Your task to perform on an android device: My vision is deteriorating. In the All Recipes Cookbook app, I wish to change the System default setting to light mode.
Image 0: 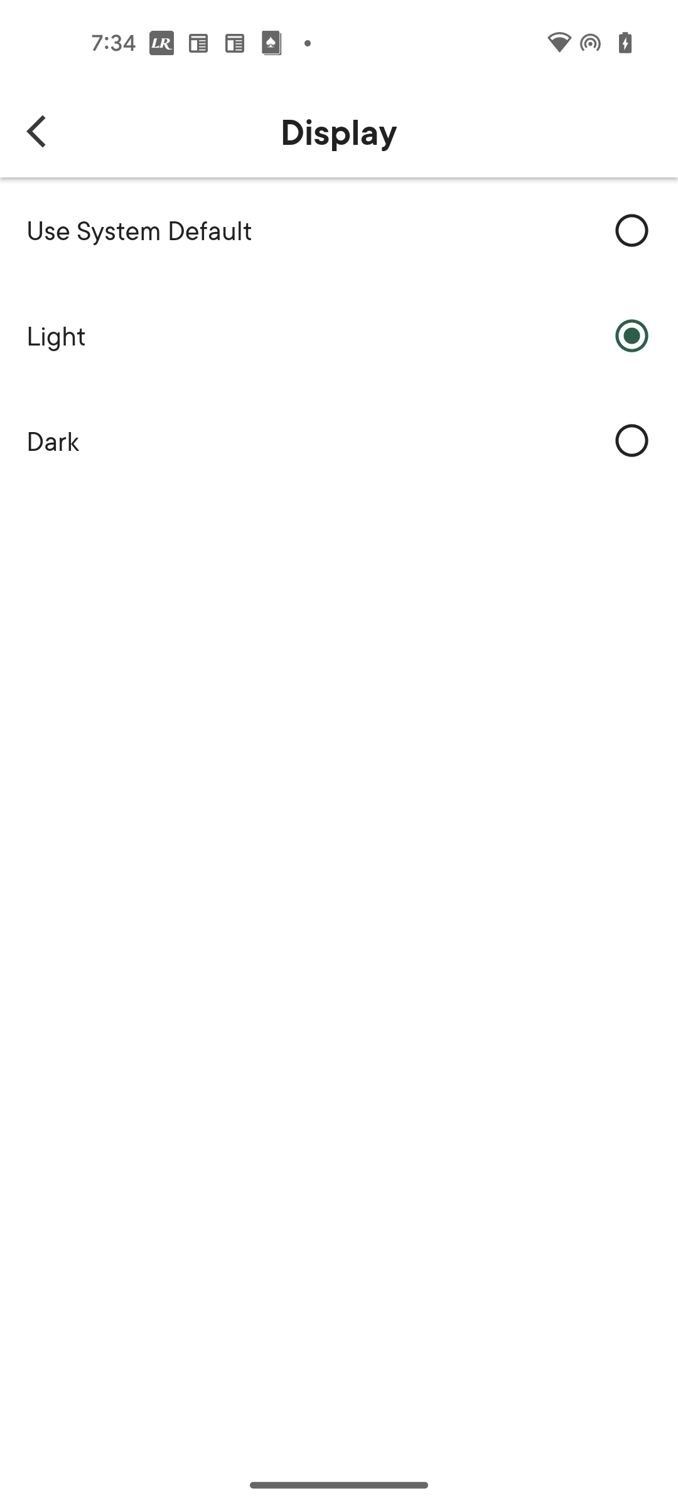
Open the All Recipes Cookbook app
Step 0: open app "All Recipes Cookbook"
Image 1: 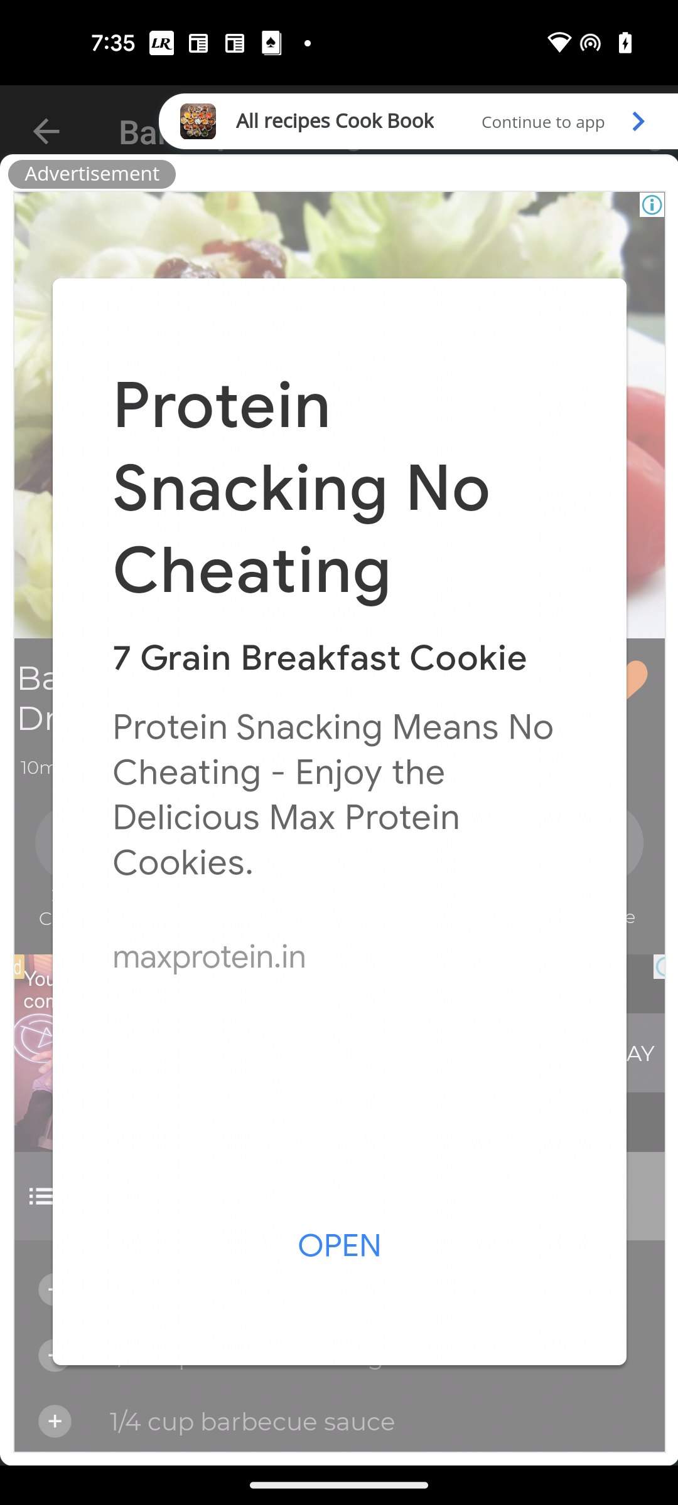
Click on Continue to app
Step 1: click (531, 121)
Image 4: 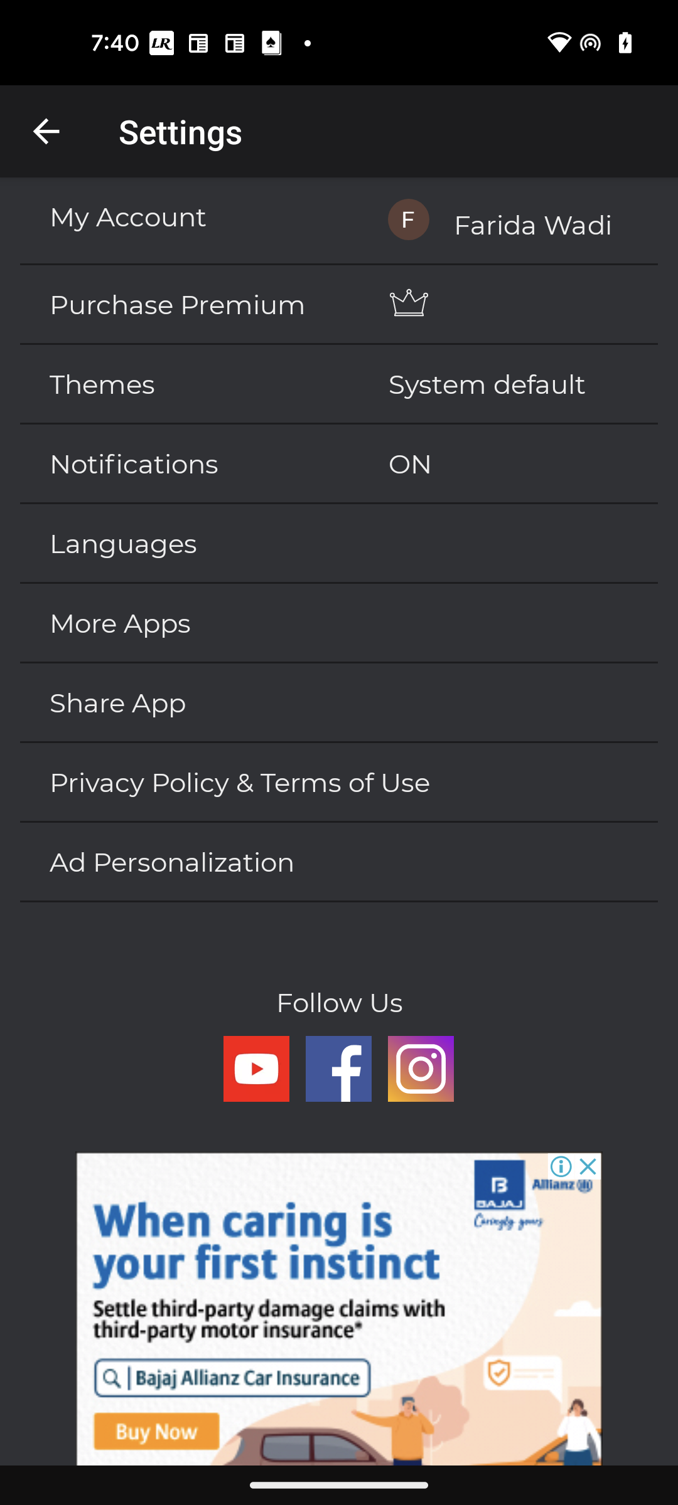
Click on System default option
Step 4: click (533, 384)
Image 6: 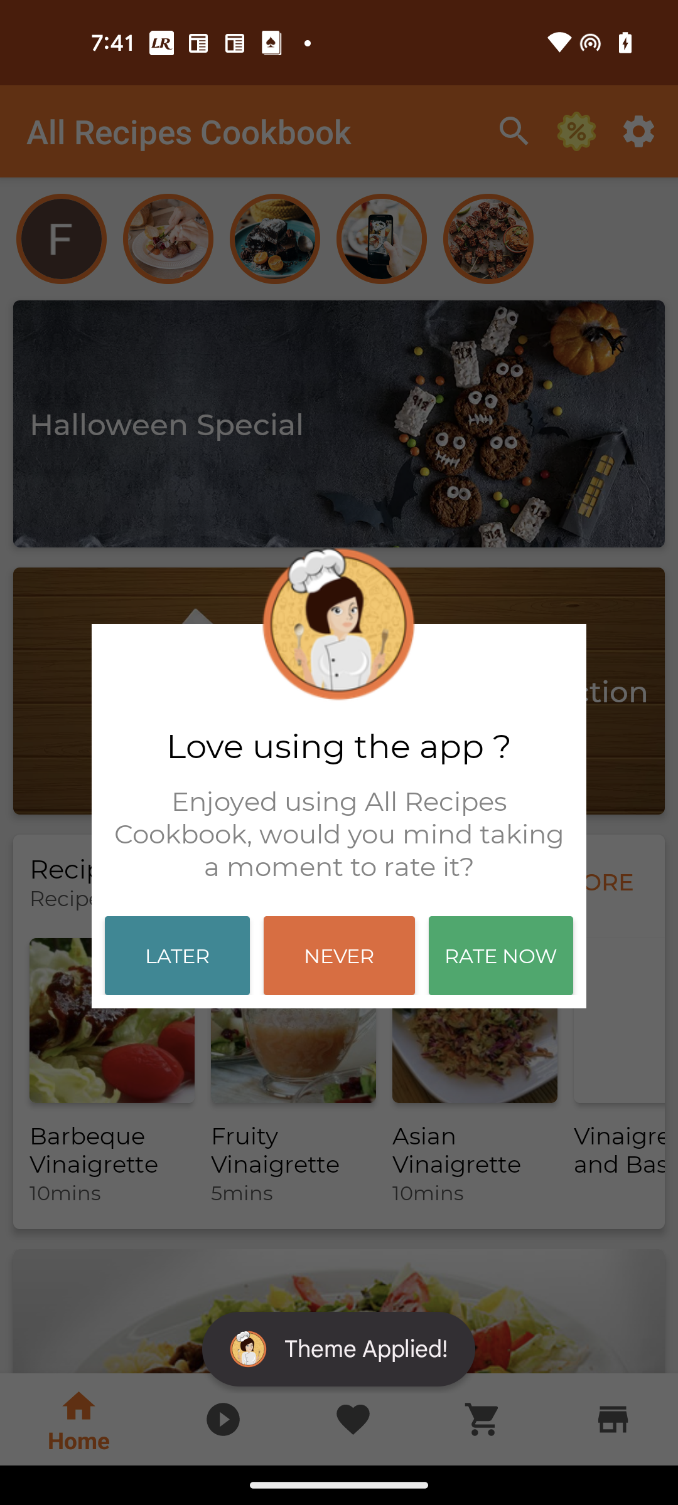
Click on Later
Step 6: click (177, 955)